Your task to perform on an android device: This is my favourite restaurant, so I would like to save it in the maps so I do not have to keep searching for it again.
Image 0: 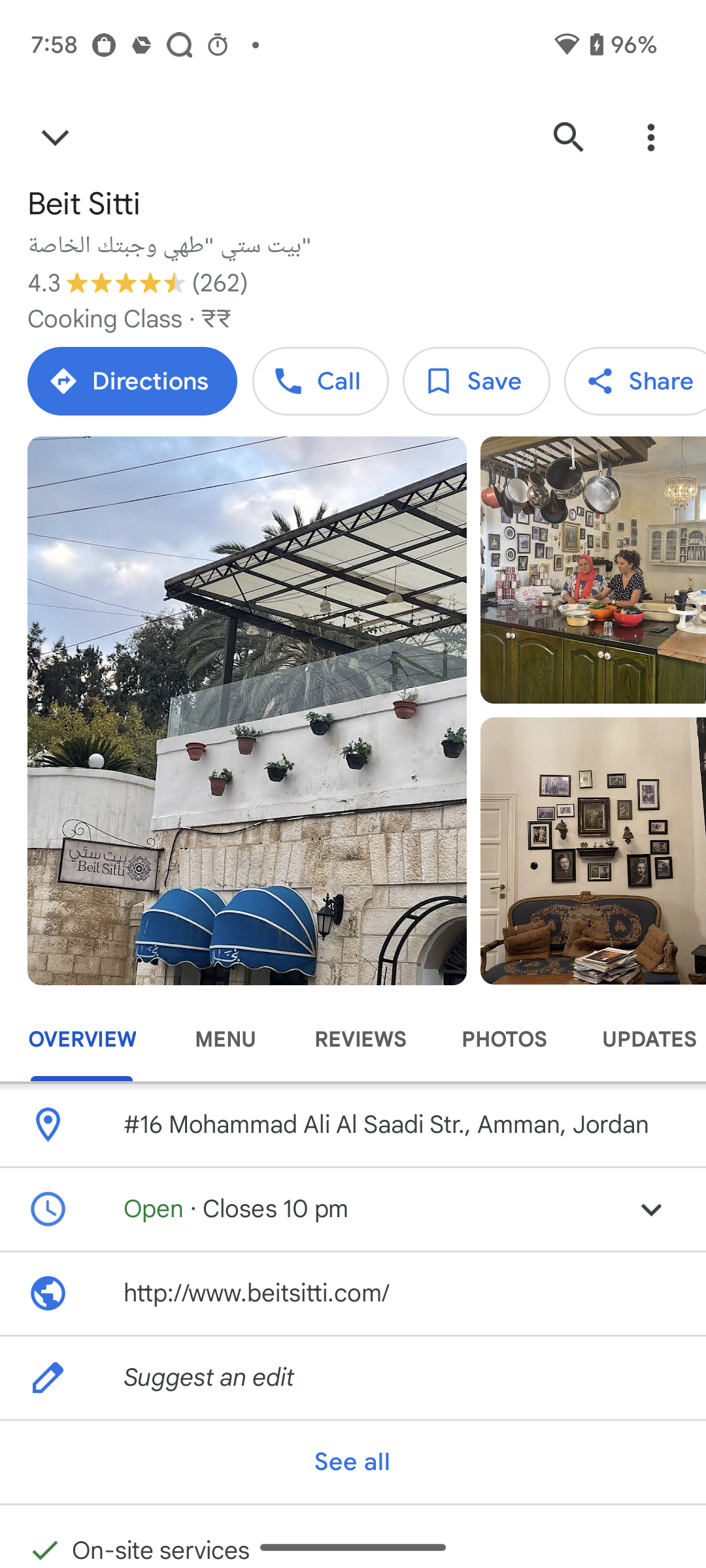
Click on the save option on the screen.
Step 0: click (477, 381)
Image 1: 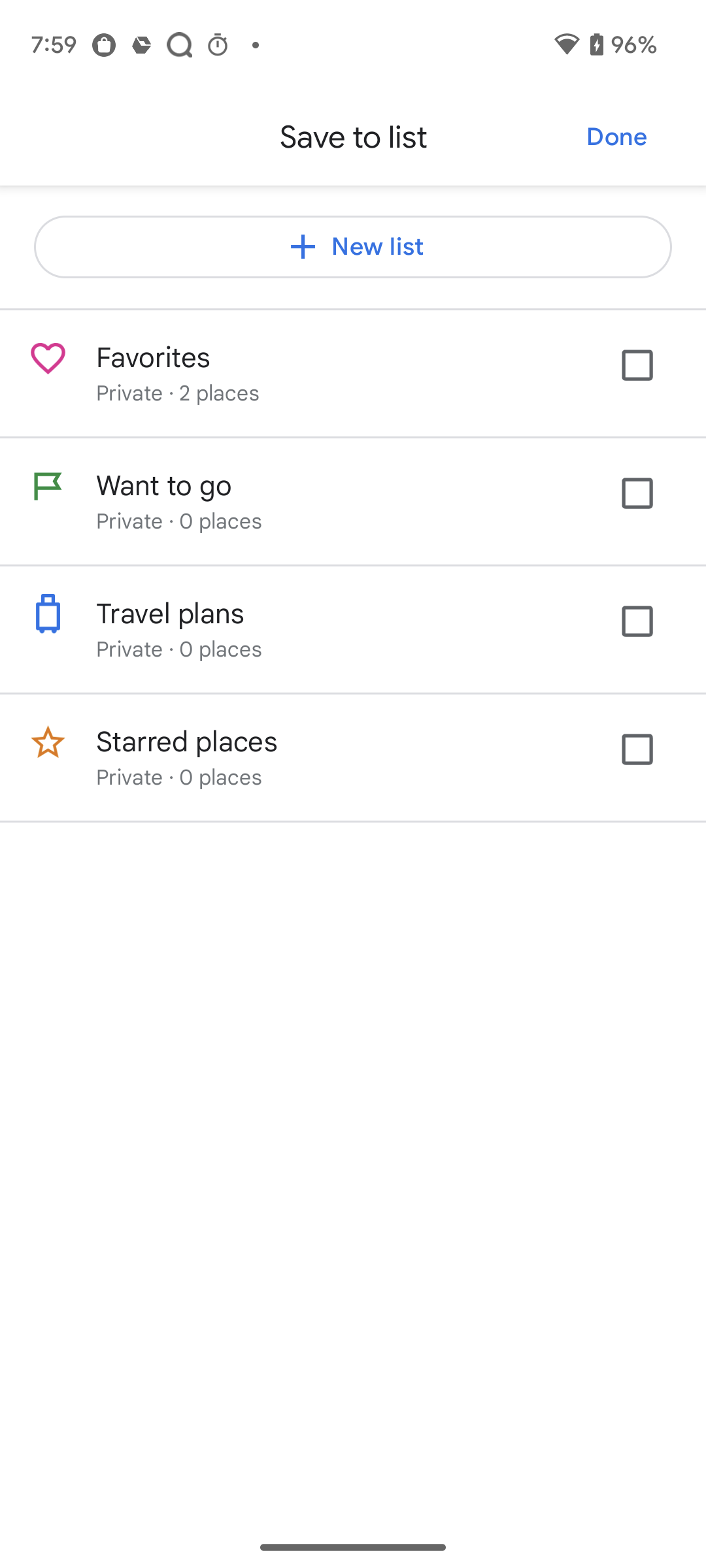
Click on the favourite option on the screen.
Step 1: click (178, 393)
Image 2: 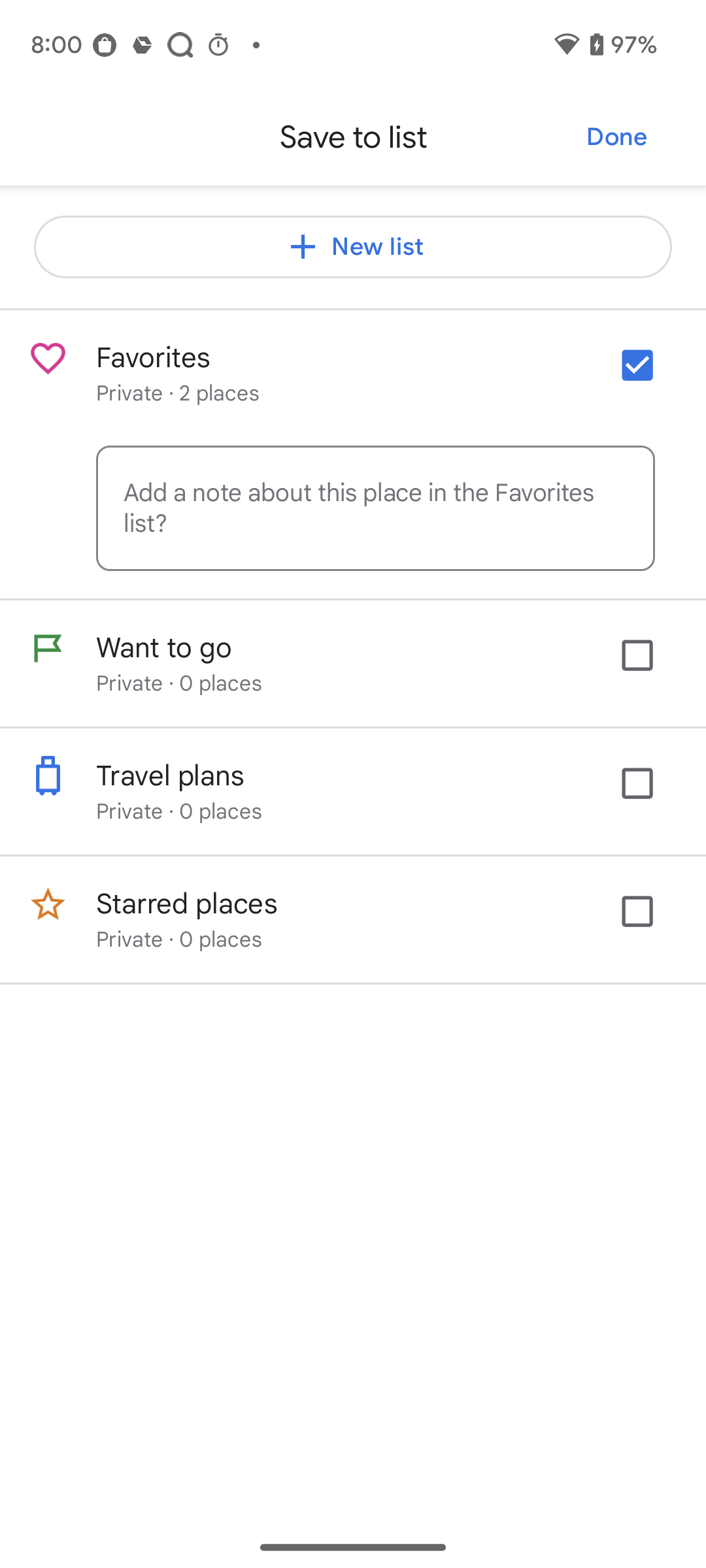
Click on the done option at the top right corner of the screen.
Step 2: click (616, 137)